Your task to perform on an android device: I'm a little bored right now, so I wanted to read something fresh. I opened the Project Hail Mary book using the Everand app.
Image 0: 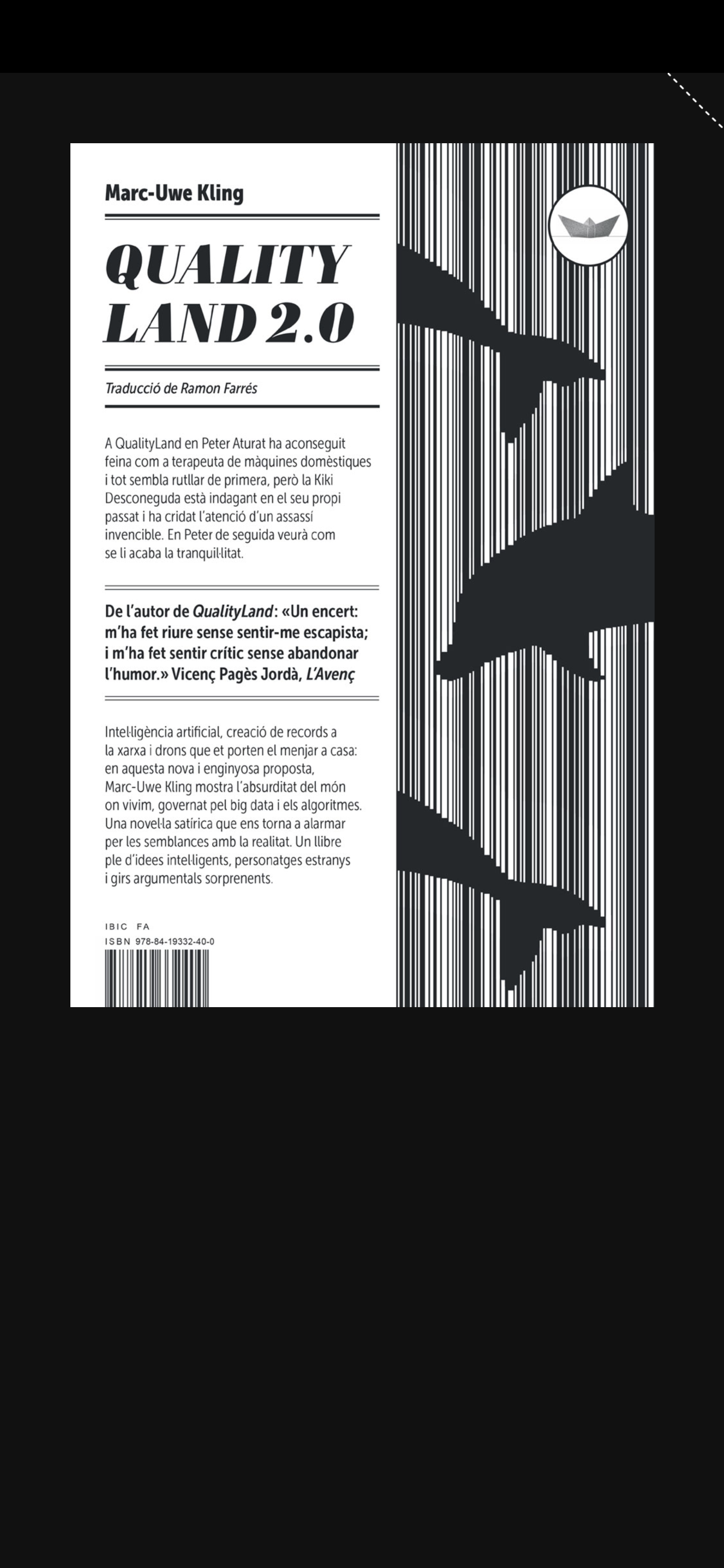
Go back to the previous page
Step 0: press back button
Image 1: 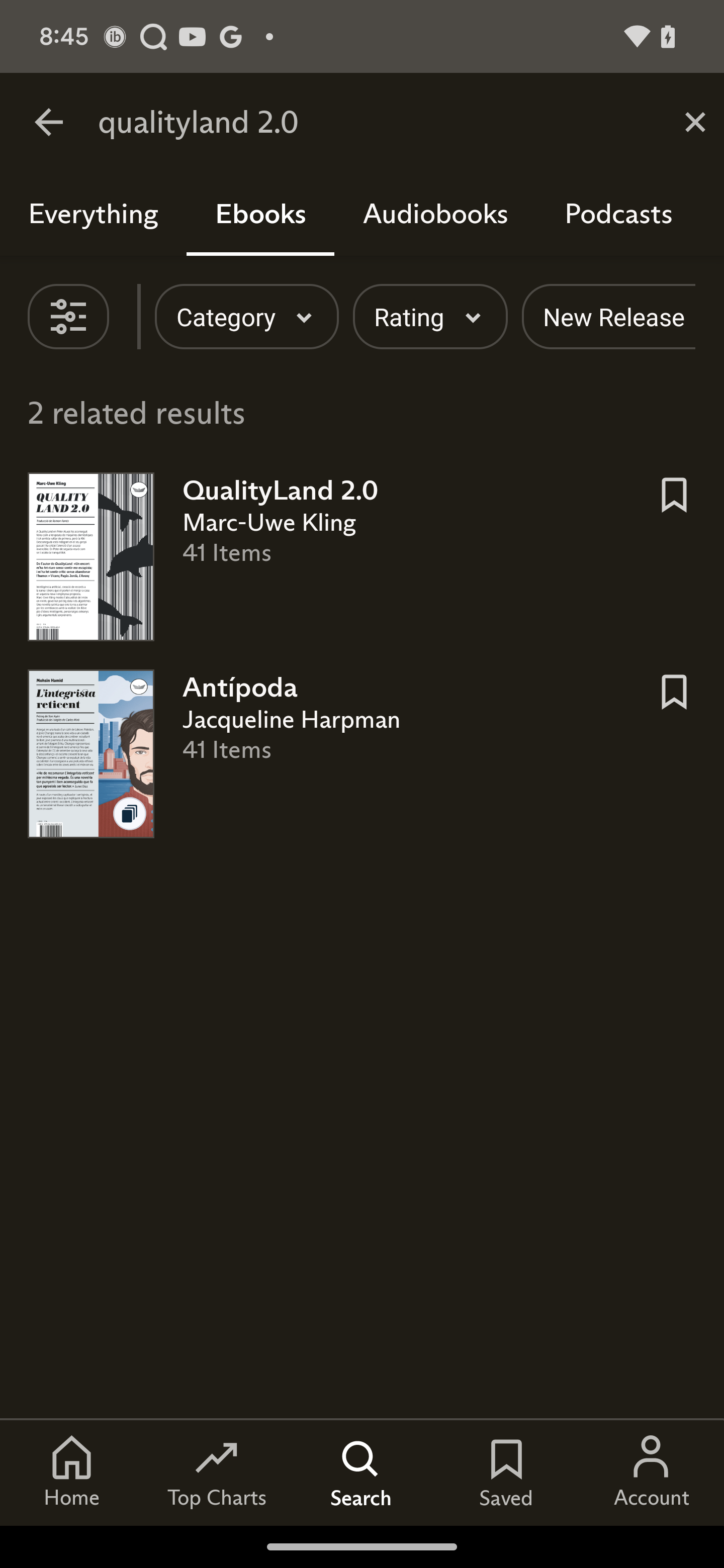
Type Project hail mary in the search bar
Step 1: type "Project Hail mary"
Image 2: 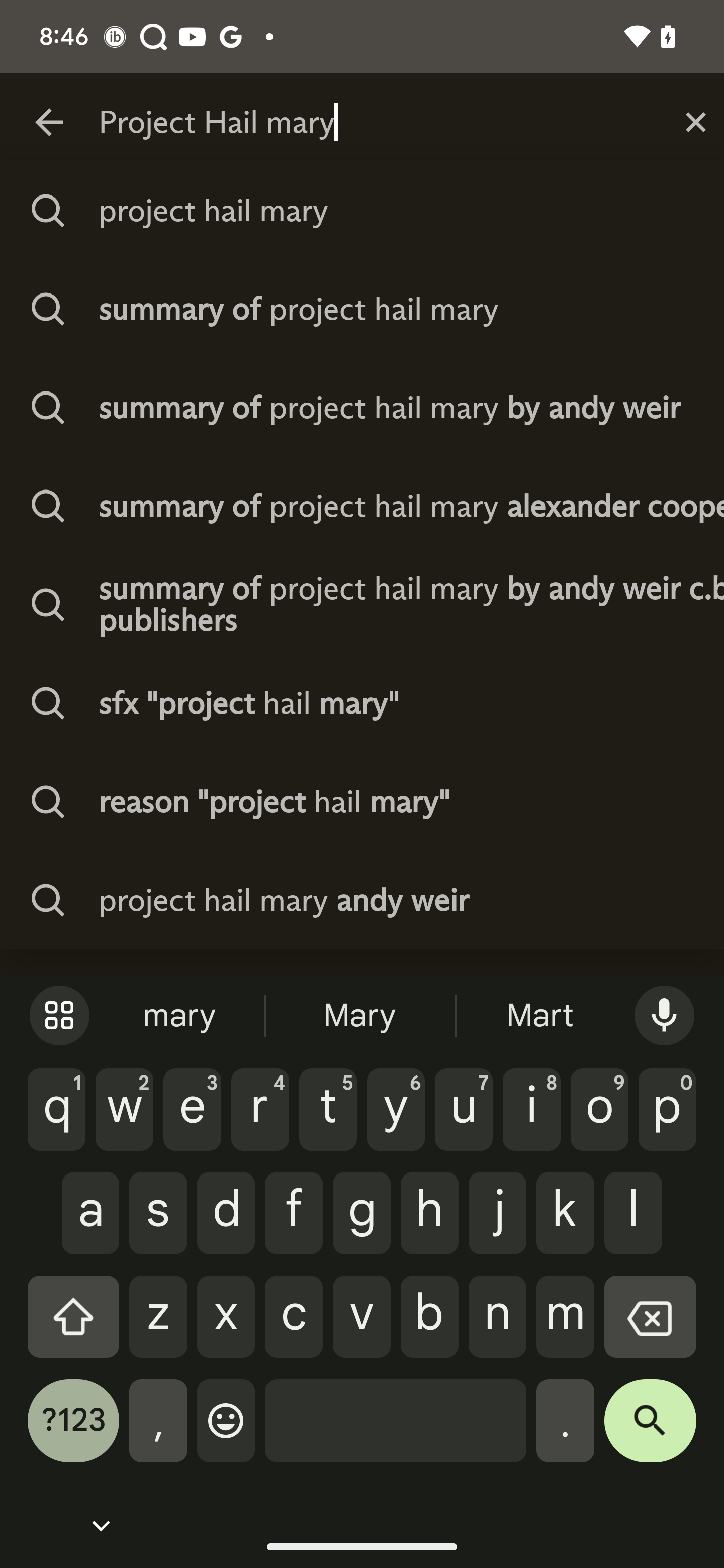
Click on the suggestion
Step 2: click (214, 210)
Image 3: 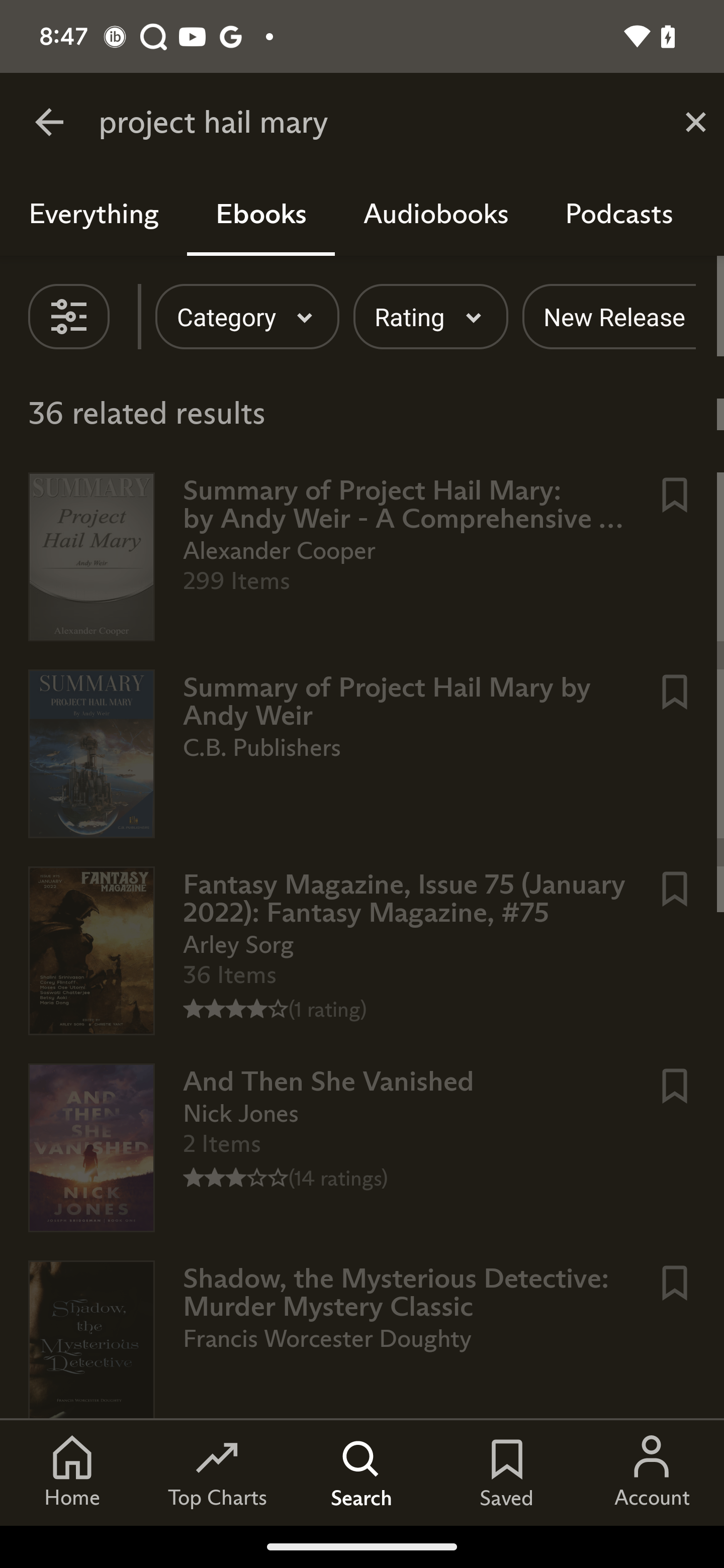
Click on the suggestion
Step 3: wait
Image 4: 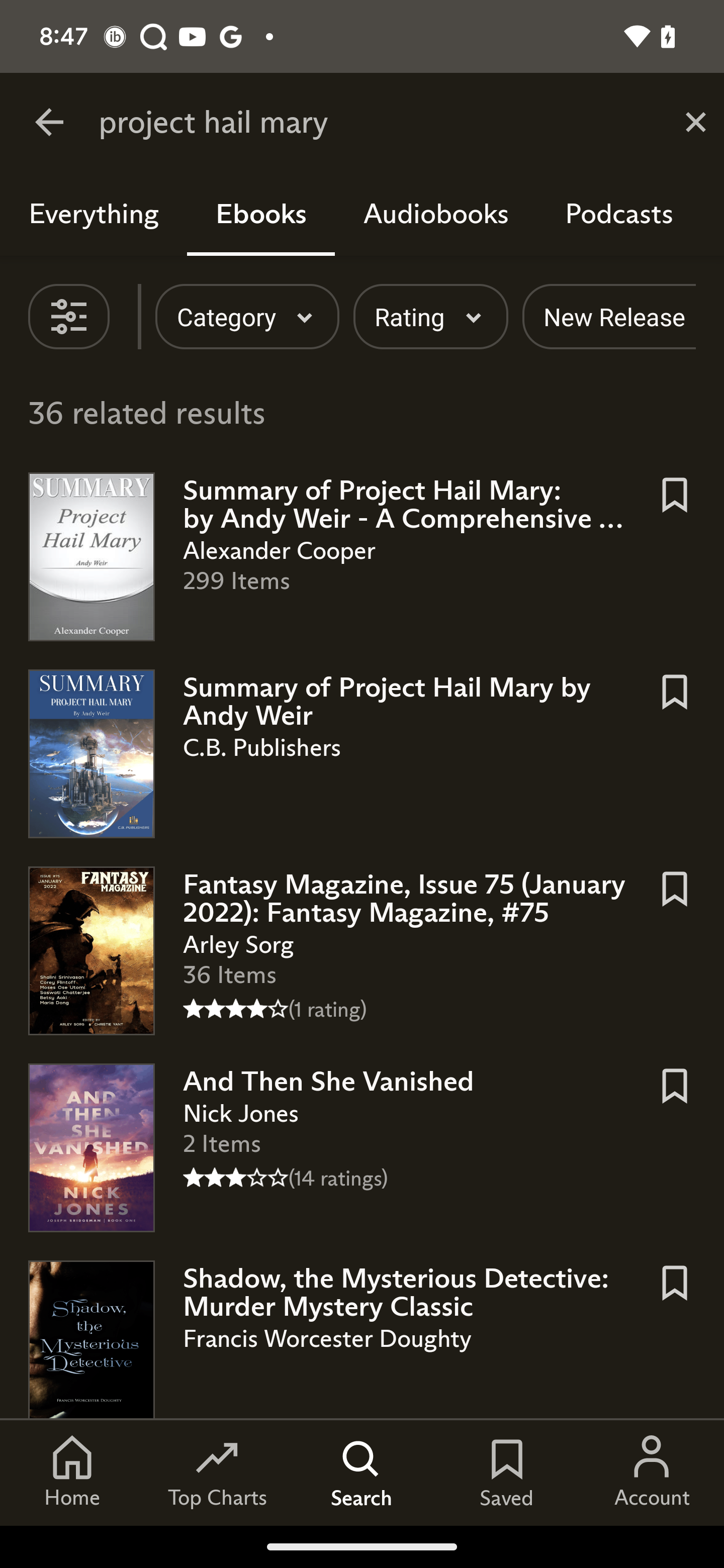
Click on the book
Step 4: click (93, 566)
Image 5: 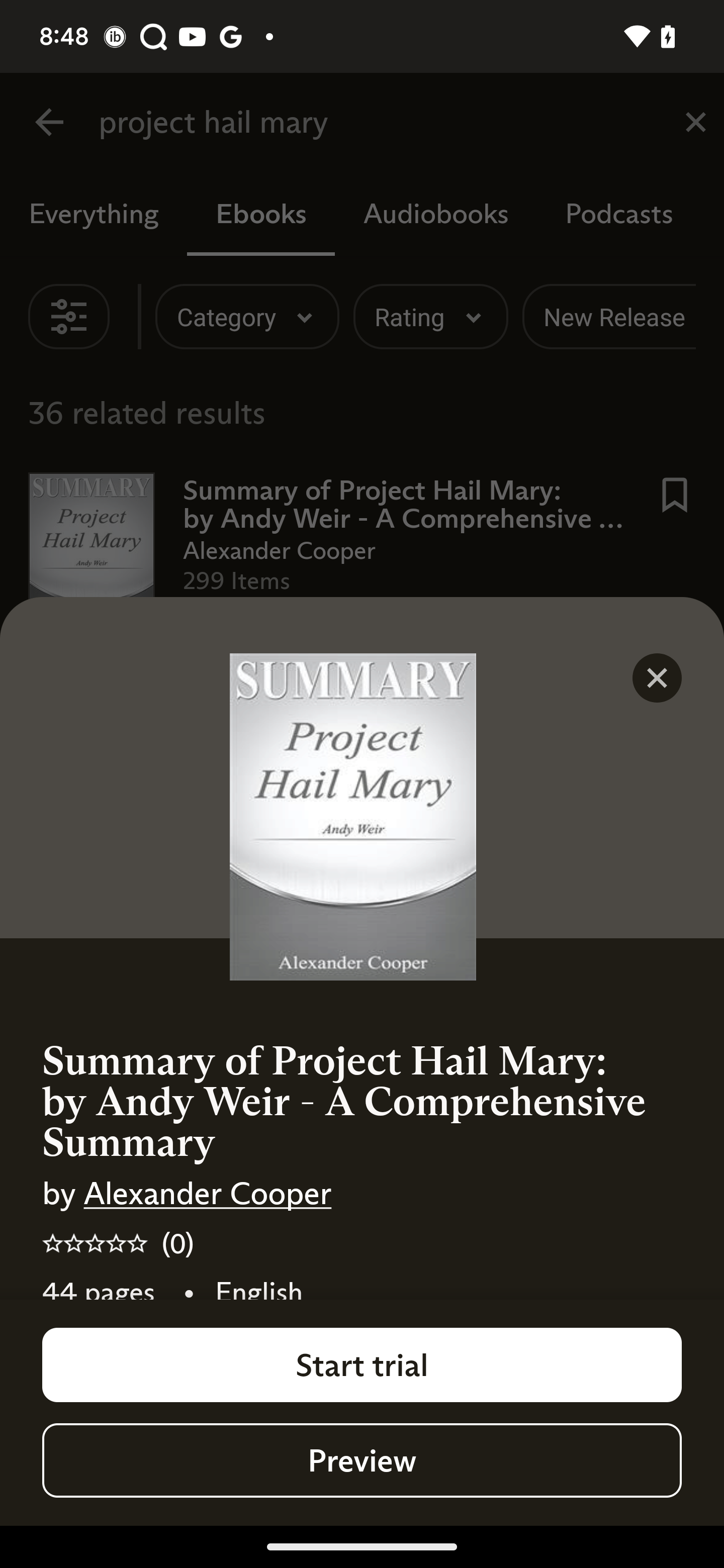
Click on the Preview
Step 5: click (361, 1460)